Your task to perform on an android device: Josan Smith is asking me to send the SQL Data file to his email address "jason.smith@hotpop.com" as he needs some coding help.
Image 1: 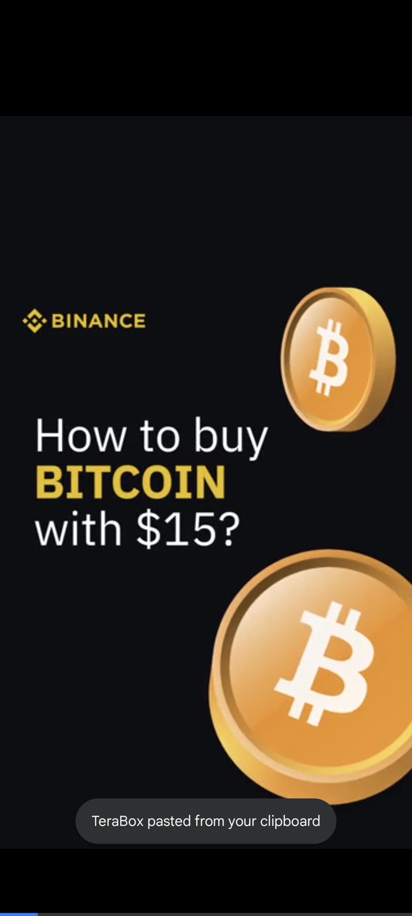
Open the terabox app
Step 1: wait
Image 2: 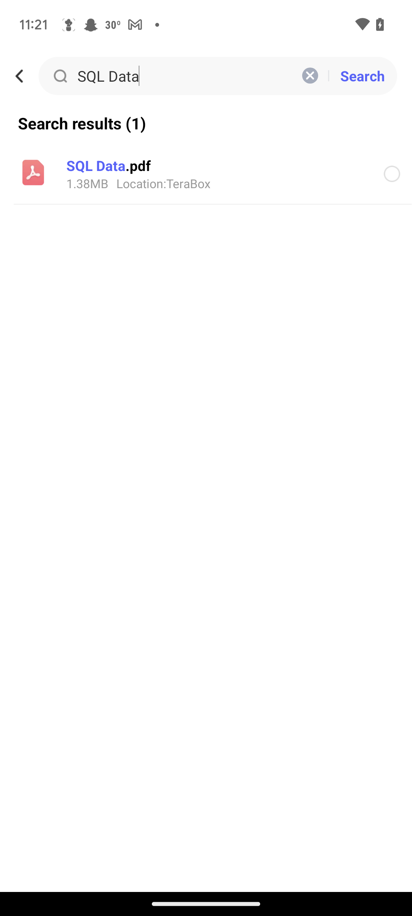
Click on the dot  next to the SQL data file
Step 2: click (392, 173)
Image 4: 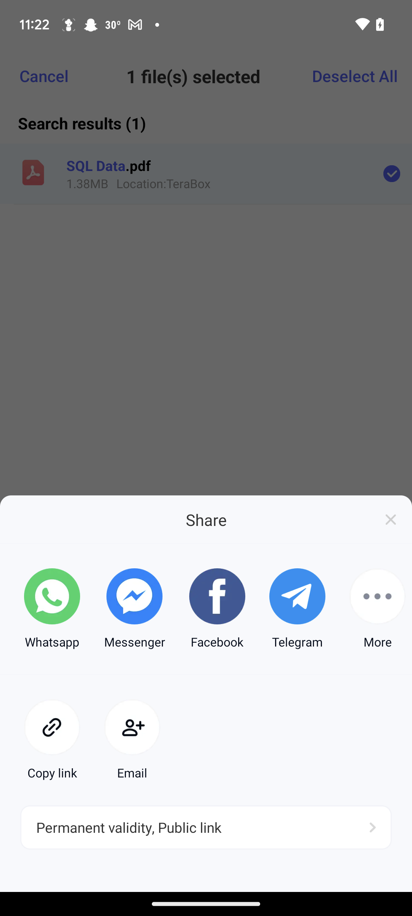
click on the more option
Step 4: click (377, 609)
Image 5: 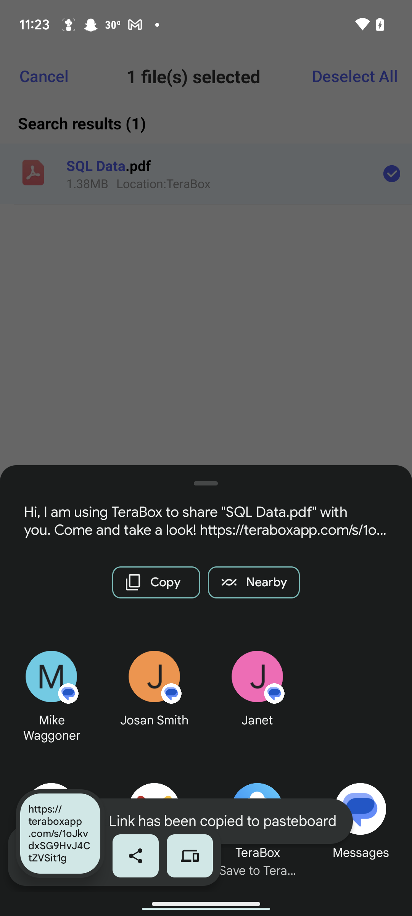
click on the more option
Step 5: wait
Image 6: 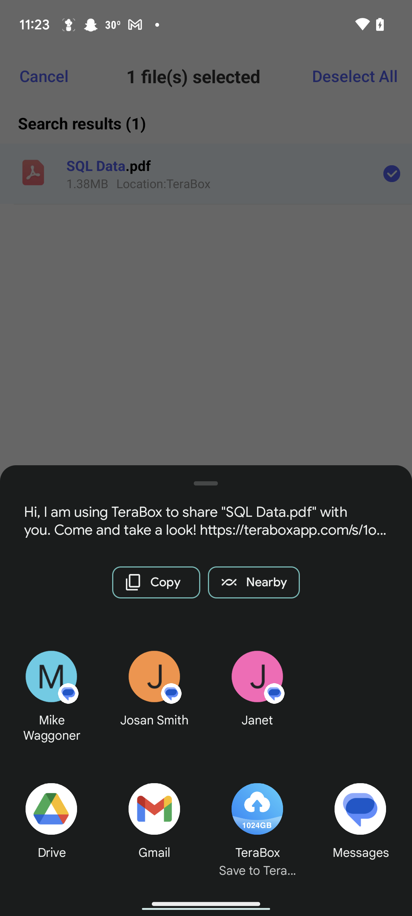
Click on the Gmail option
Step 6: click (154, 824)
Image 7: 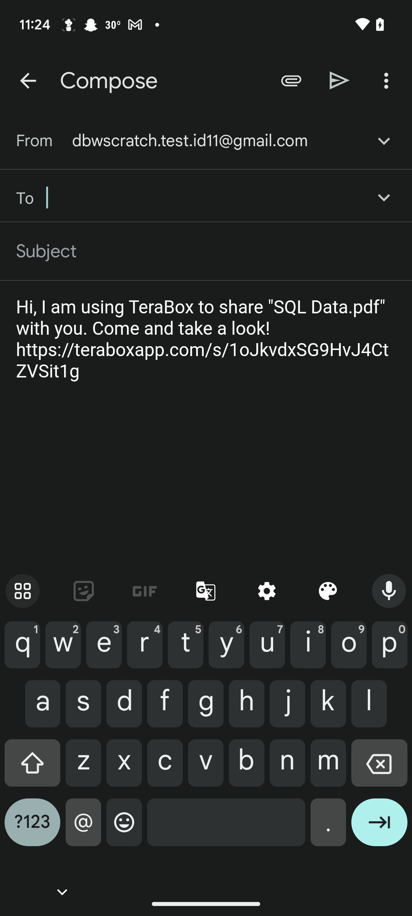
Enter the email id "jason.smith@hotpop.com"
Step 7: type "jason.smith@hotpop.com"
Image 8: 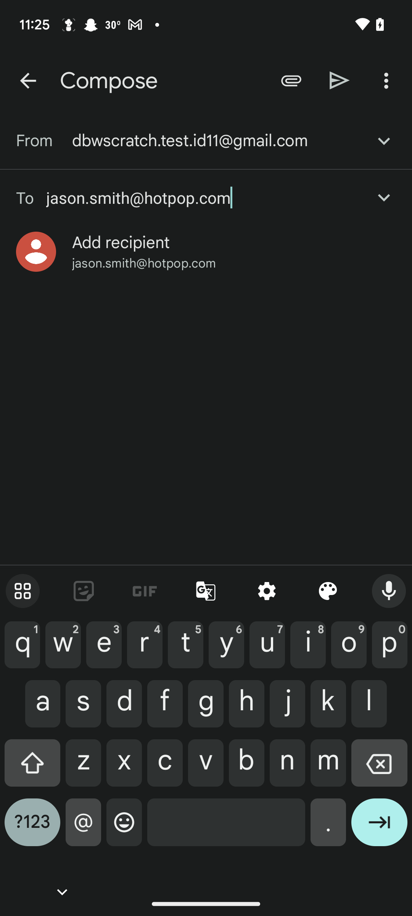
Click on the send icon at the top of the screen
Step 8: click (340, 81)
Image 9: 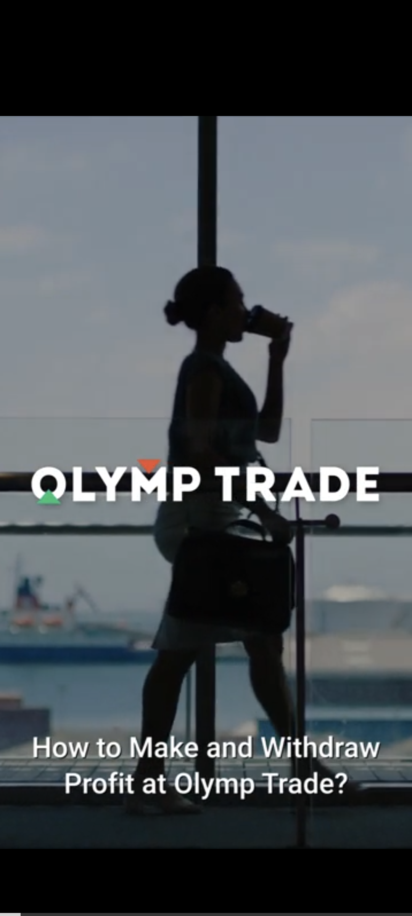
Click on the send icon at the top of the screen
Step 9: wait